Your task to perform on an android device: Create a playlist with the name "My Favorite Songs" and add the "The Mambo Diablo" song by Tito Puente to this playlist on the SoundCloud app.
Image 0: 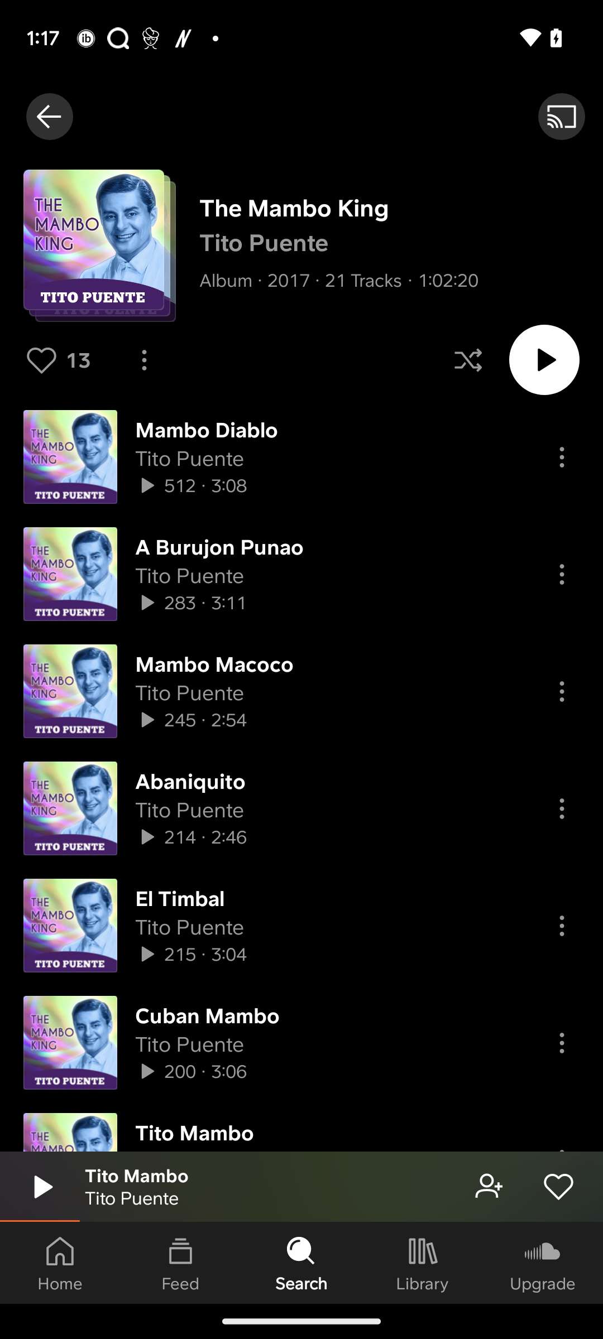
Click on the Library button at the bottom.
Step 0: click (422, 1263)
Image 1: 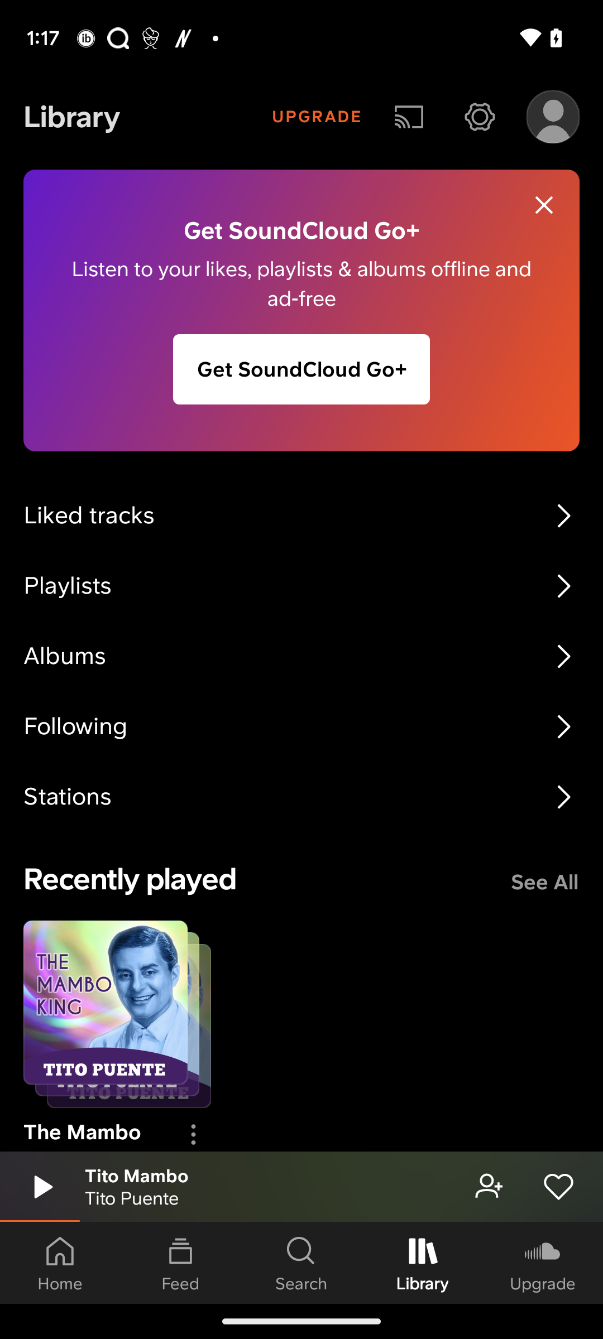
Click on the playlist button.
Step 1: click (272, 586)
Image 2: 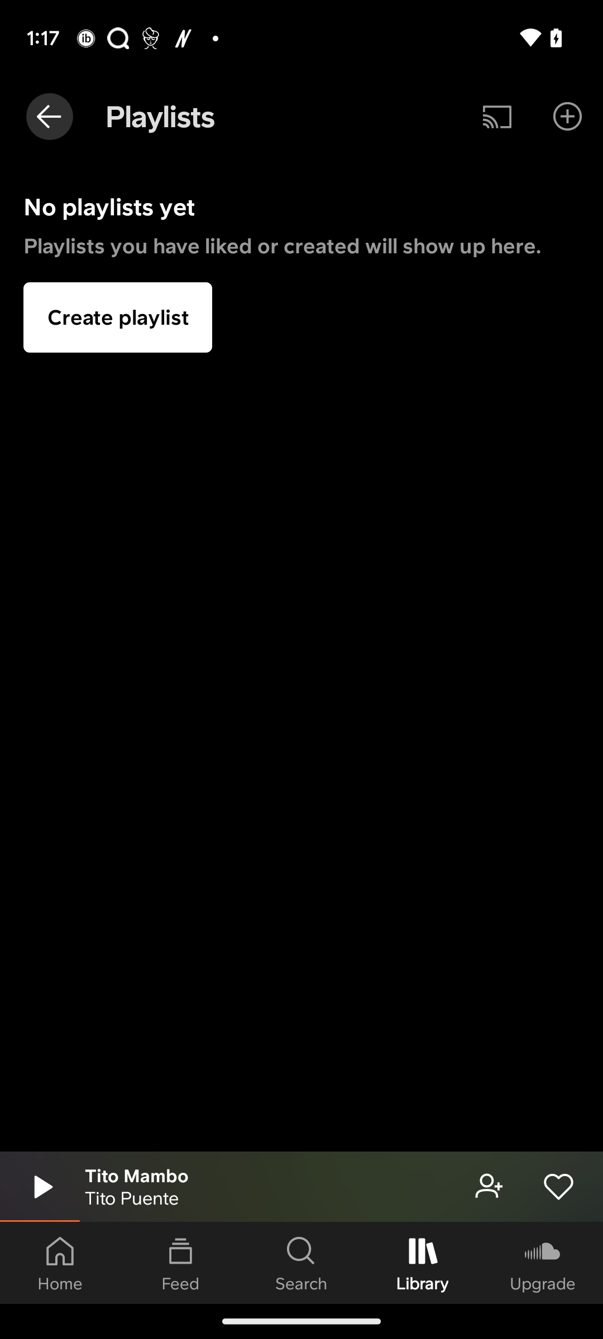
Click on the button "Create Playlist".
Step 2: click (118, 317)
Image 3: 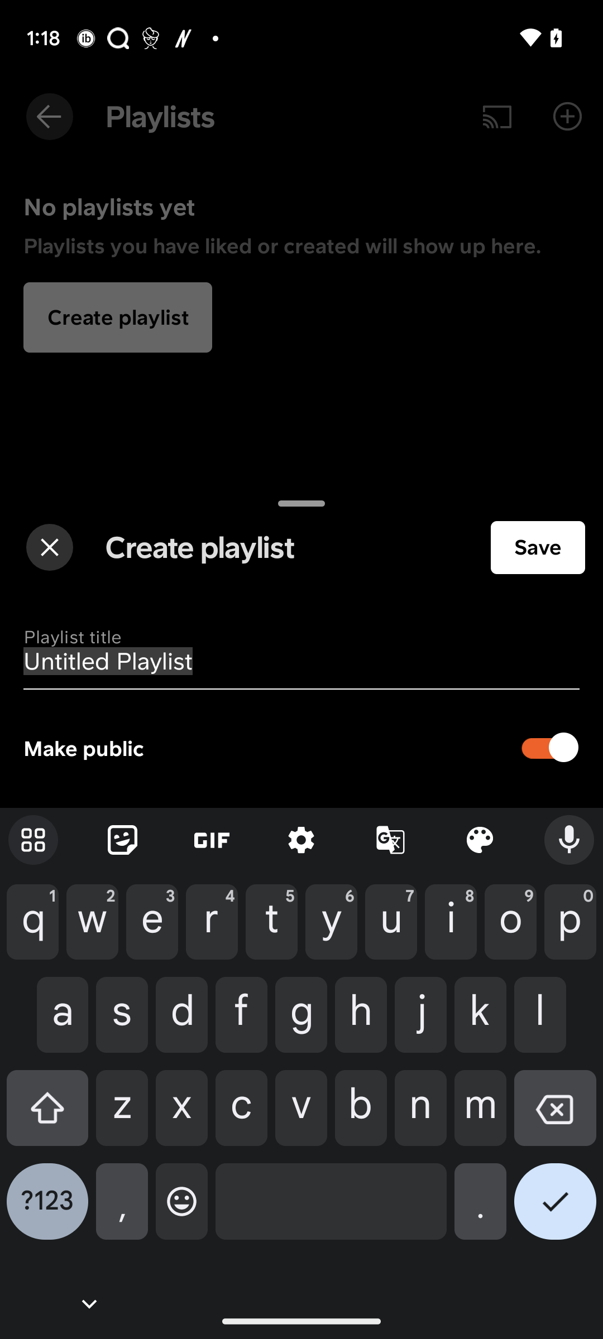
Type "My Favorite Songs" in the Input box.
Step 3: type "My Favorite Songs"
Image 5: 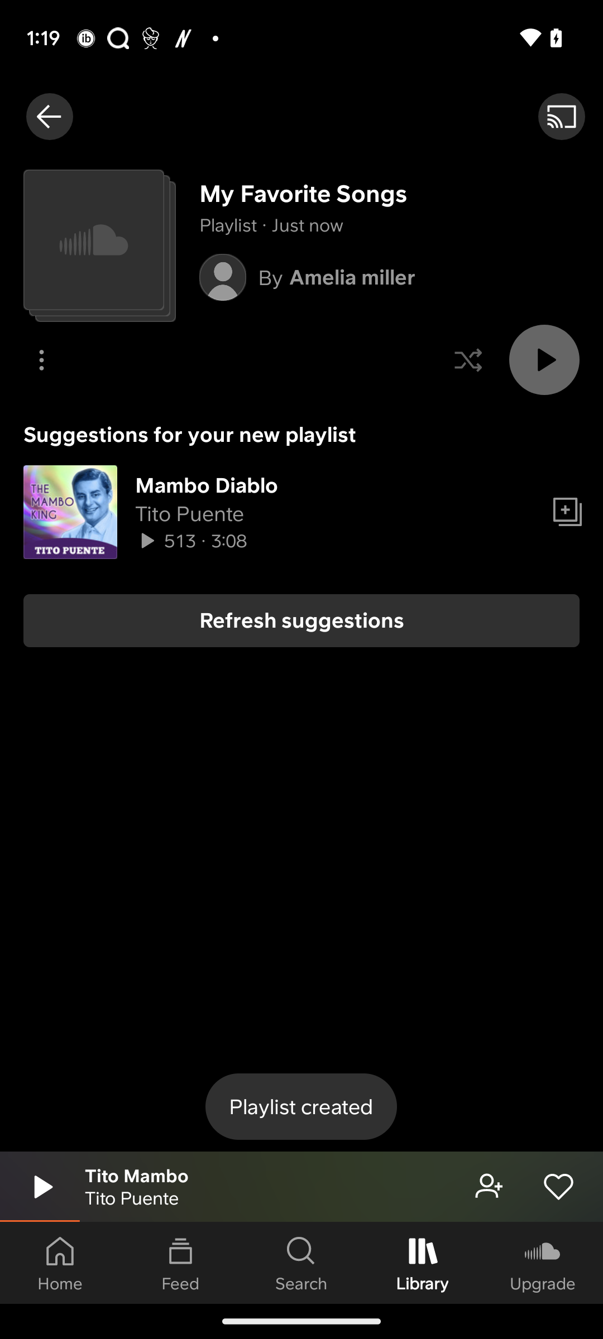
Click on the + icon in the Mambo Diablo song tab.
Step 5: click (567, 512)